Your task to perform on an android device: Open the Trip.com app, I am planning to create a Solo trip plan to Honolulu, Hawaii from Jan. 24, 2024 to Jan. 29, 2024 so I want to Find flights from Detroit to Honolulu, Hawaii for Jan. 24, 2024.
Image 0: 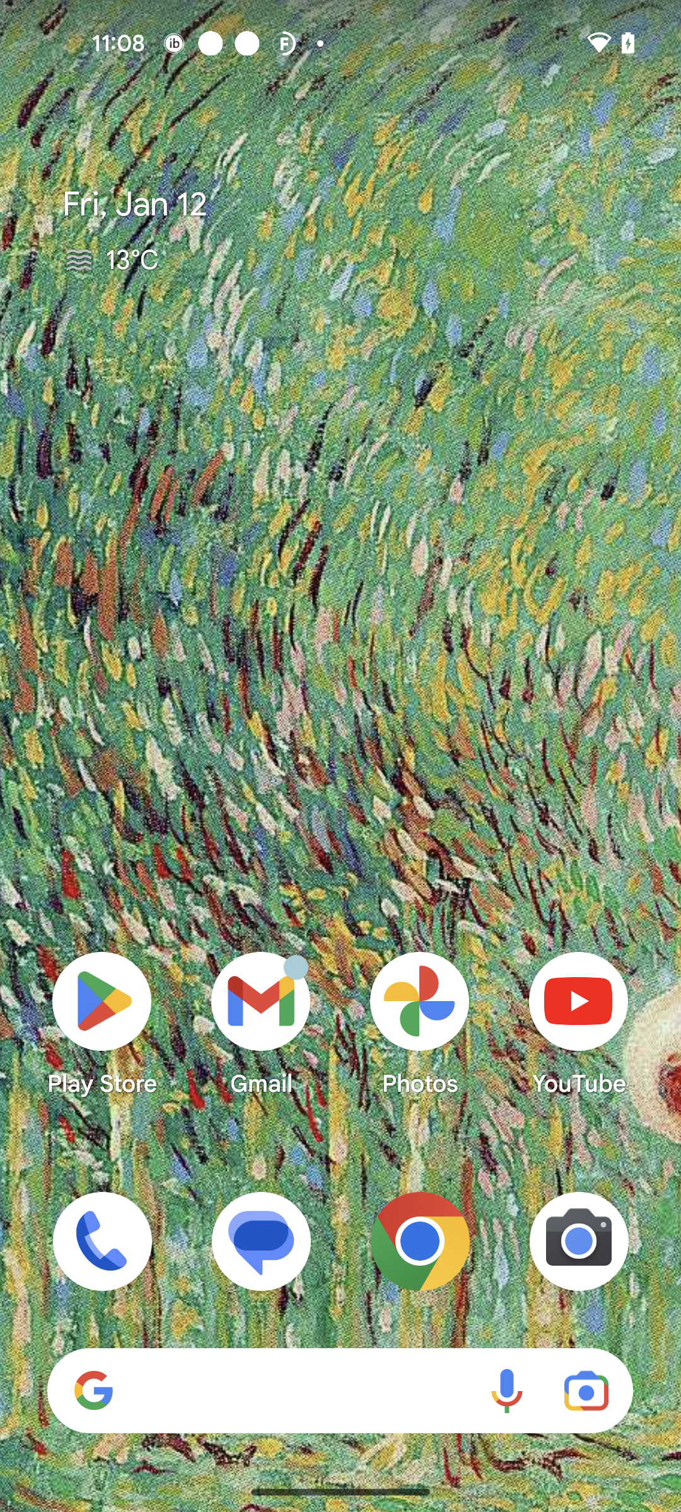
Open the Trip.com app
Step 0: open app "Trip.com"
Image 1: 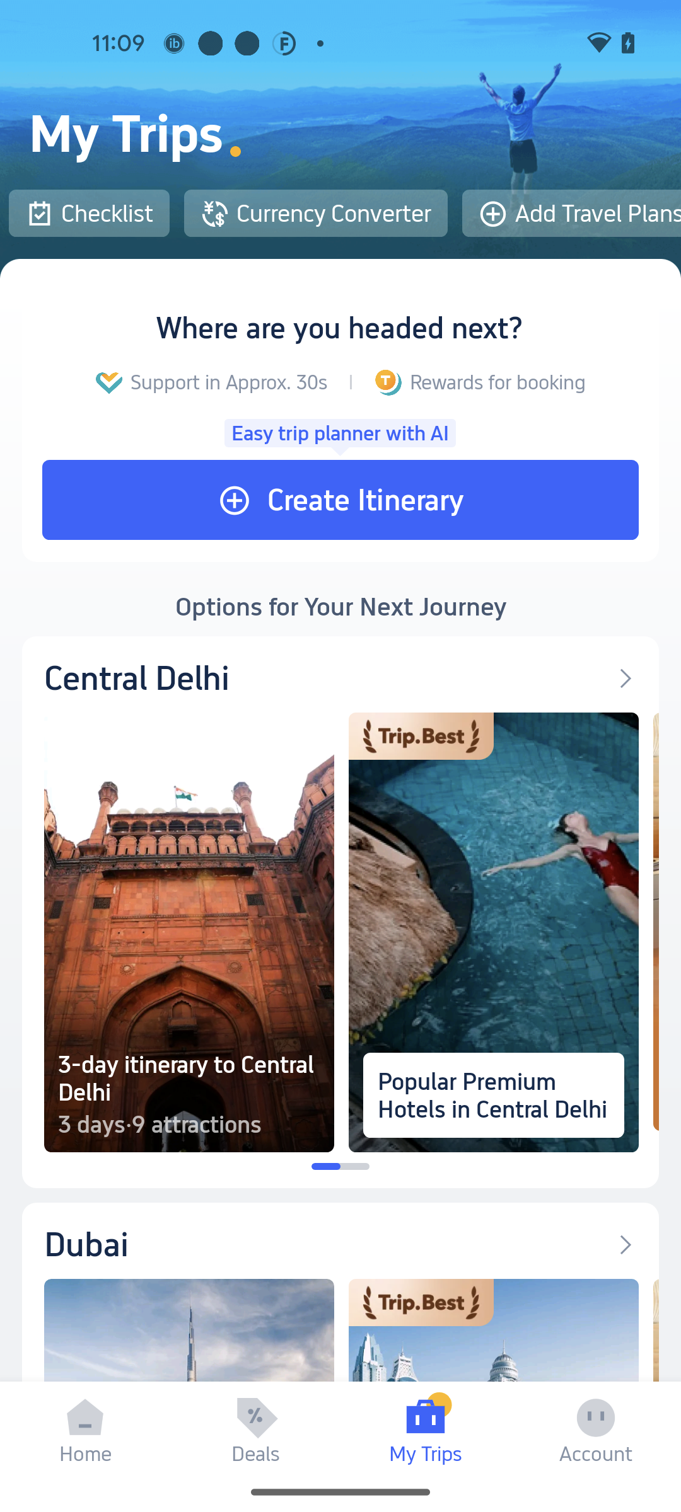
Click on the Add Travel Plans option
Step 1: click (598, 213)
Image 2: 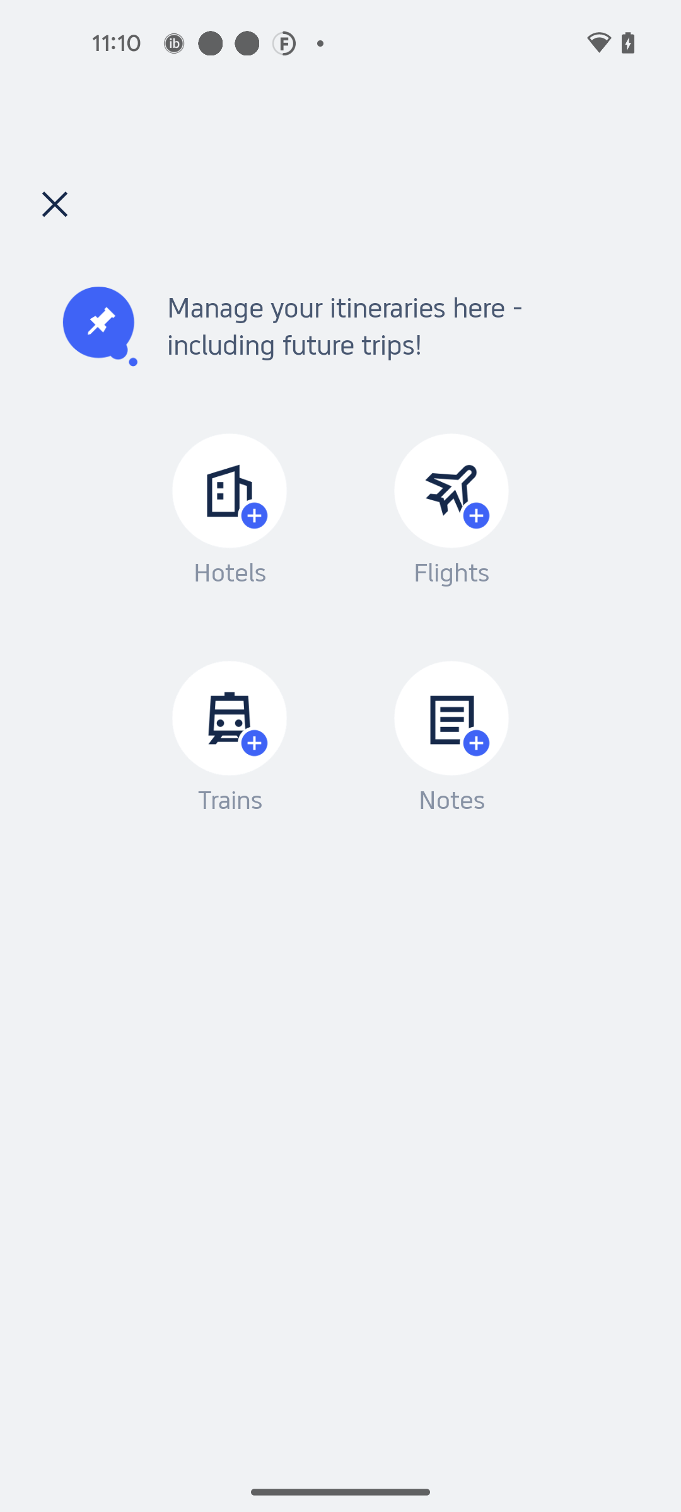
Click on the Flights section
Step 2: click (366, 500)
Image 3: 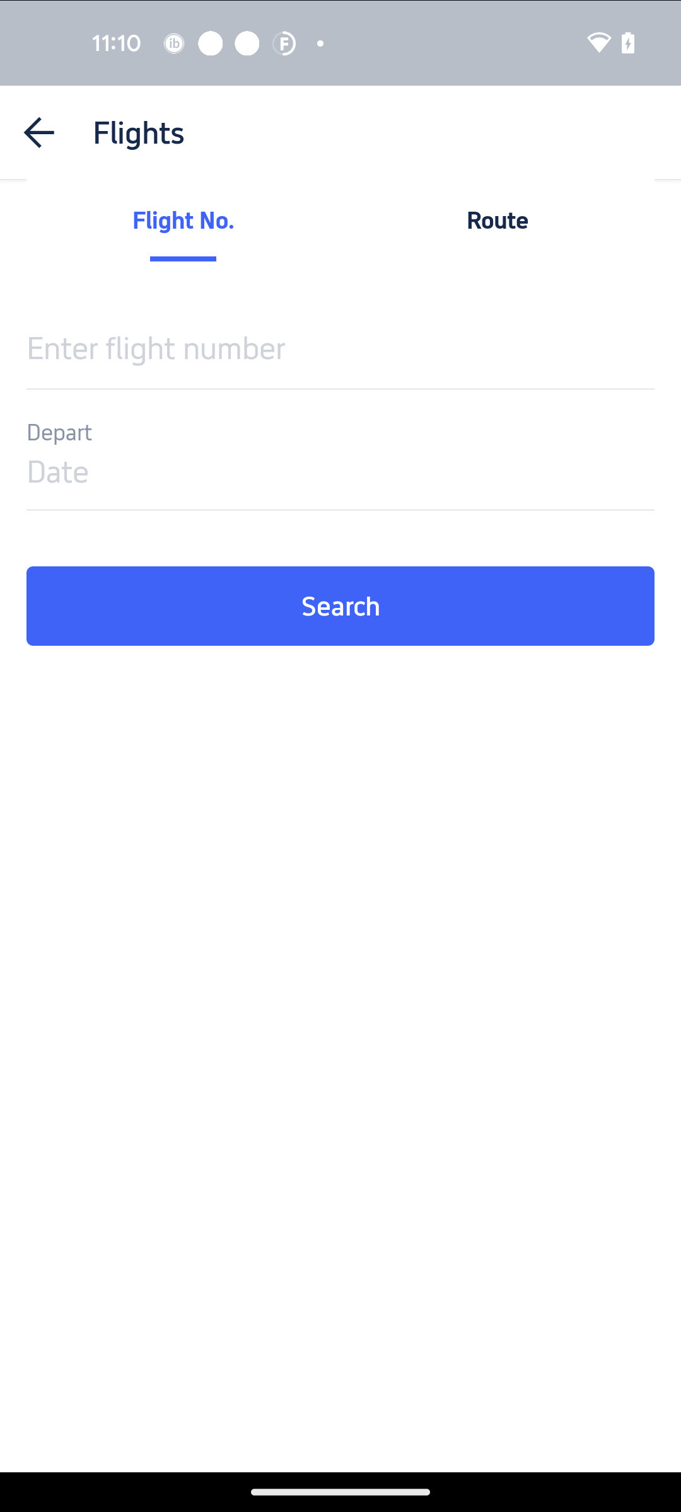
Click on the Route option
Step 3: click (498, 220)
Image 4: 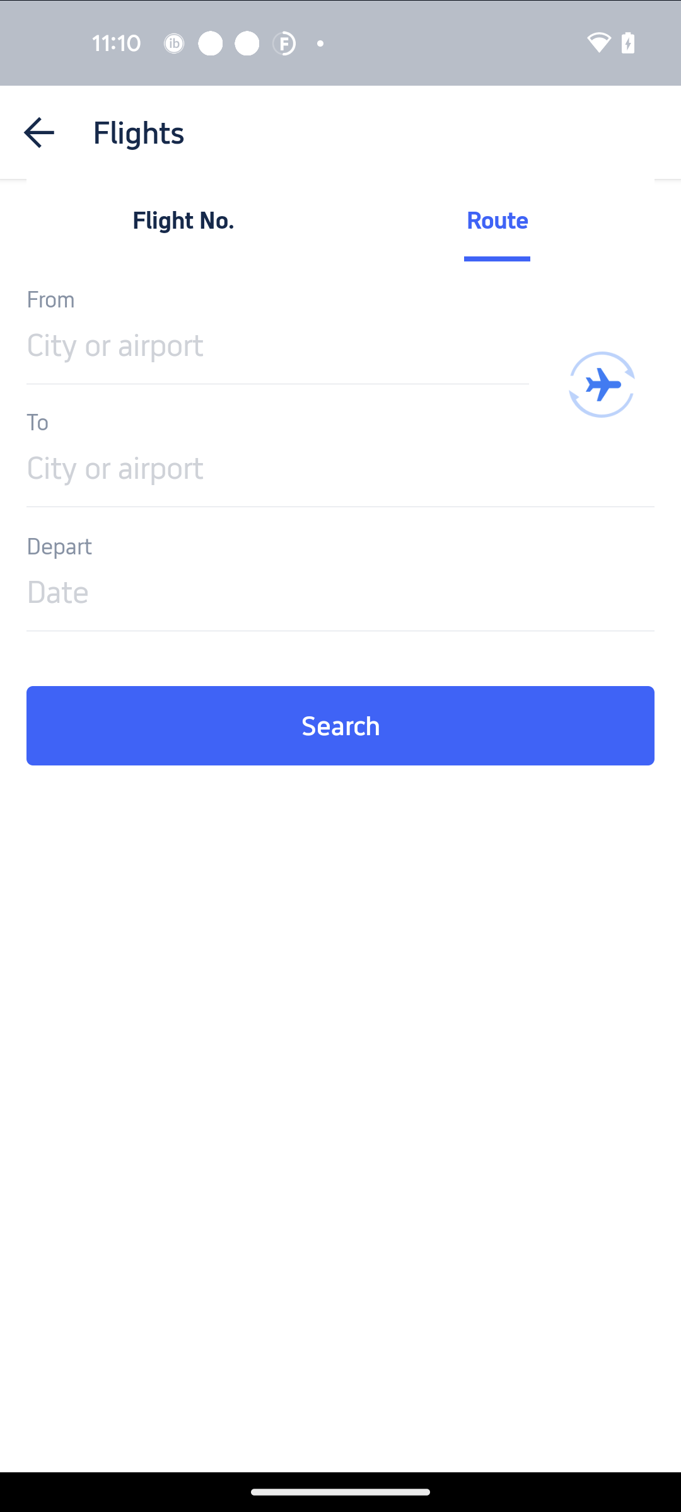
Click on the Text bar under From
Step 4: click (340, 345)
Image 5: 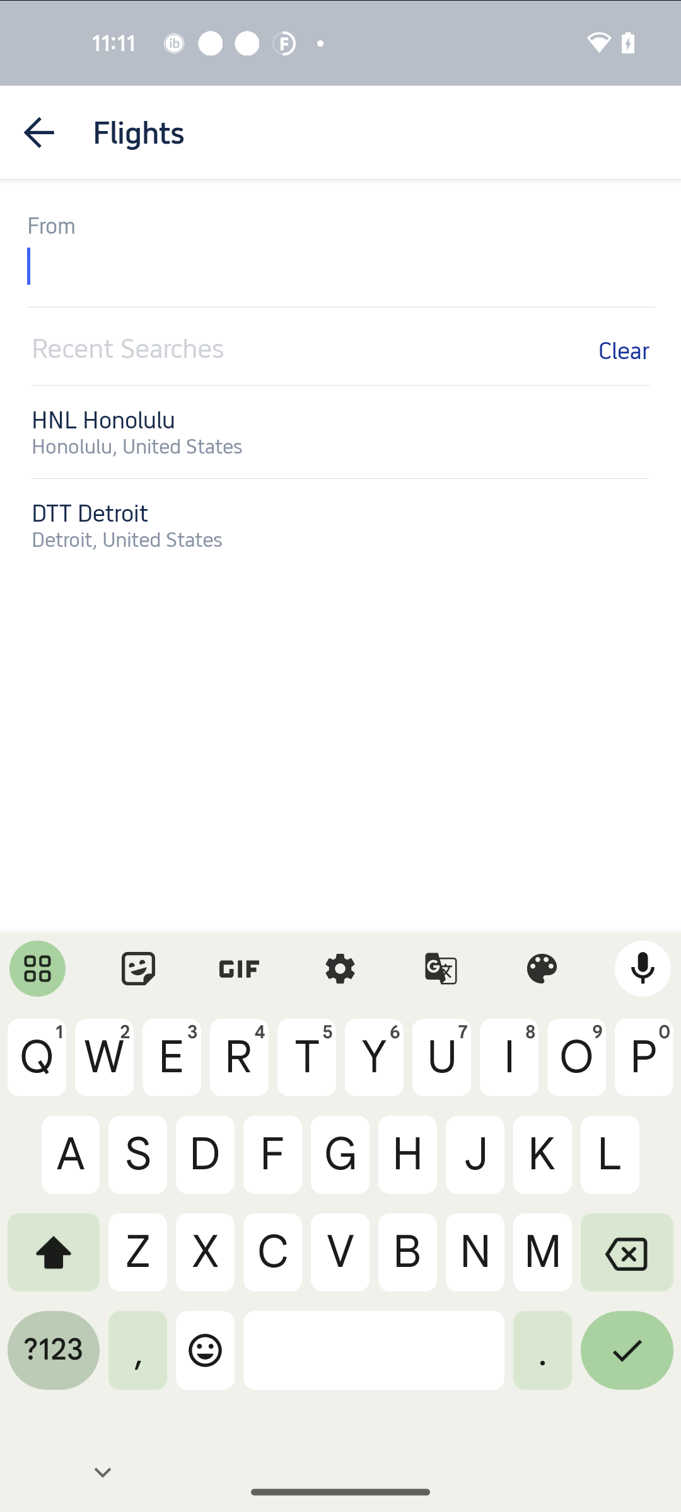
Click on the Detroit option
Step 5: click (340, 513)
Image 8: 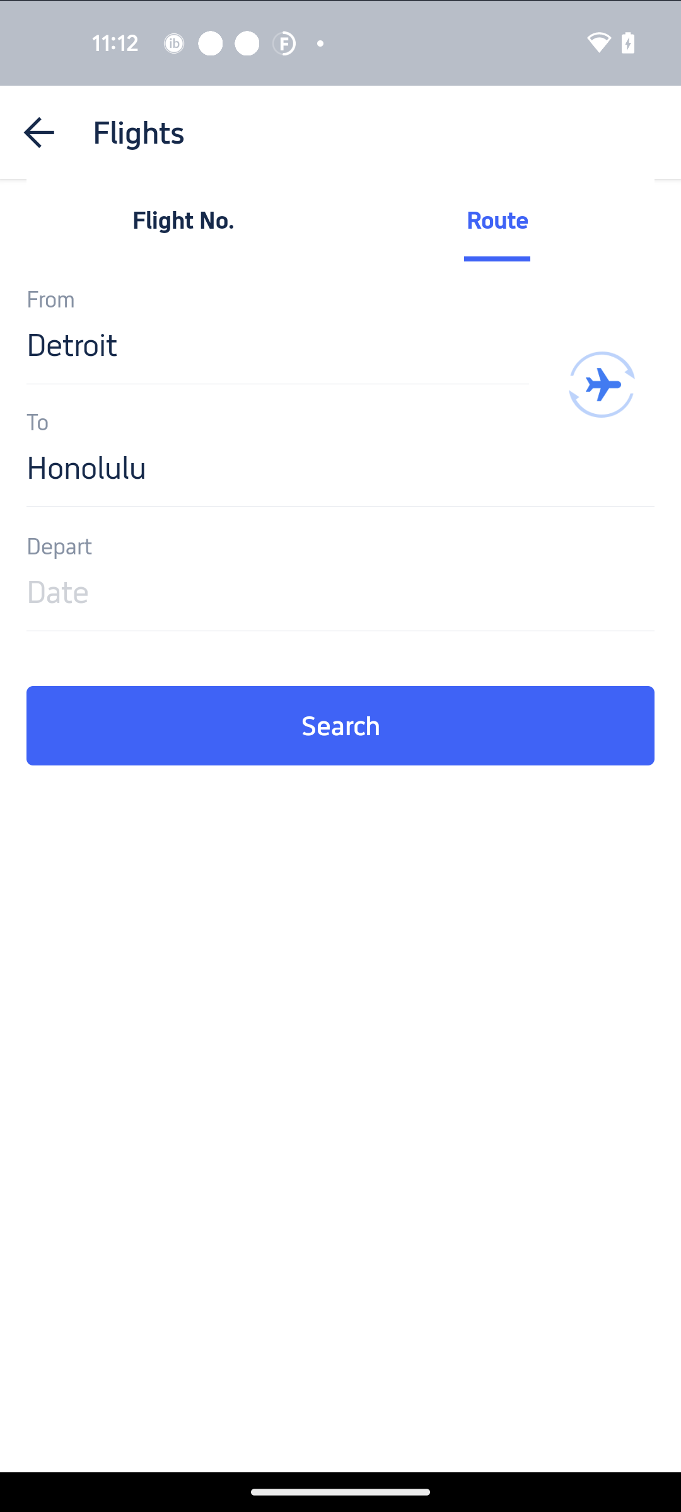
Click on the Depart option
Step 8: click (340, 592)
Image 9: 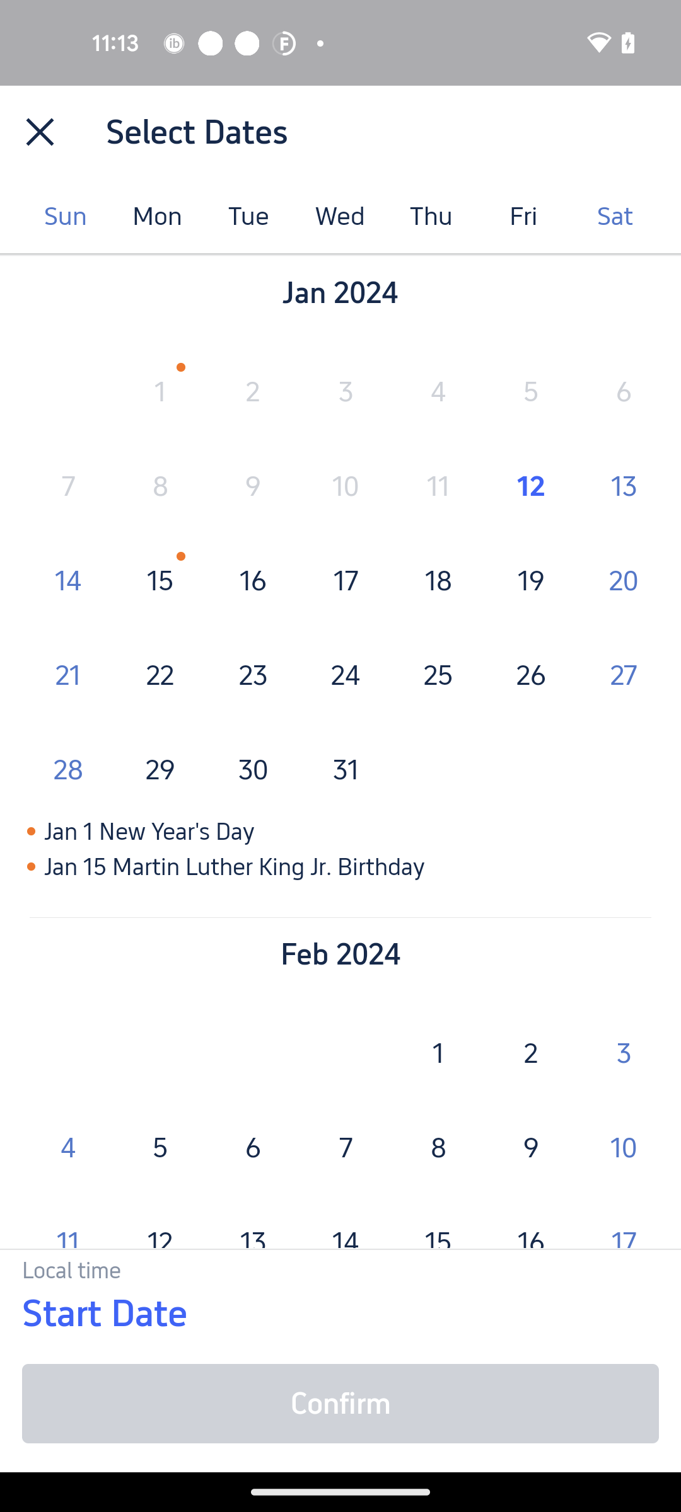
Click on the date Jan. 24, 2024
Step 9: click (346, 675)
Image 10: 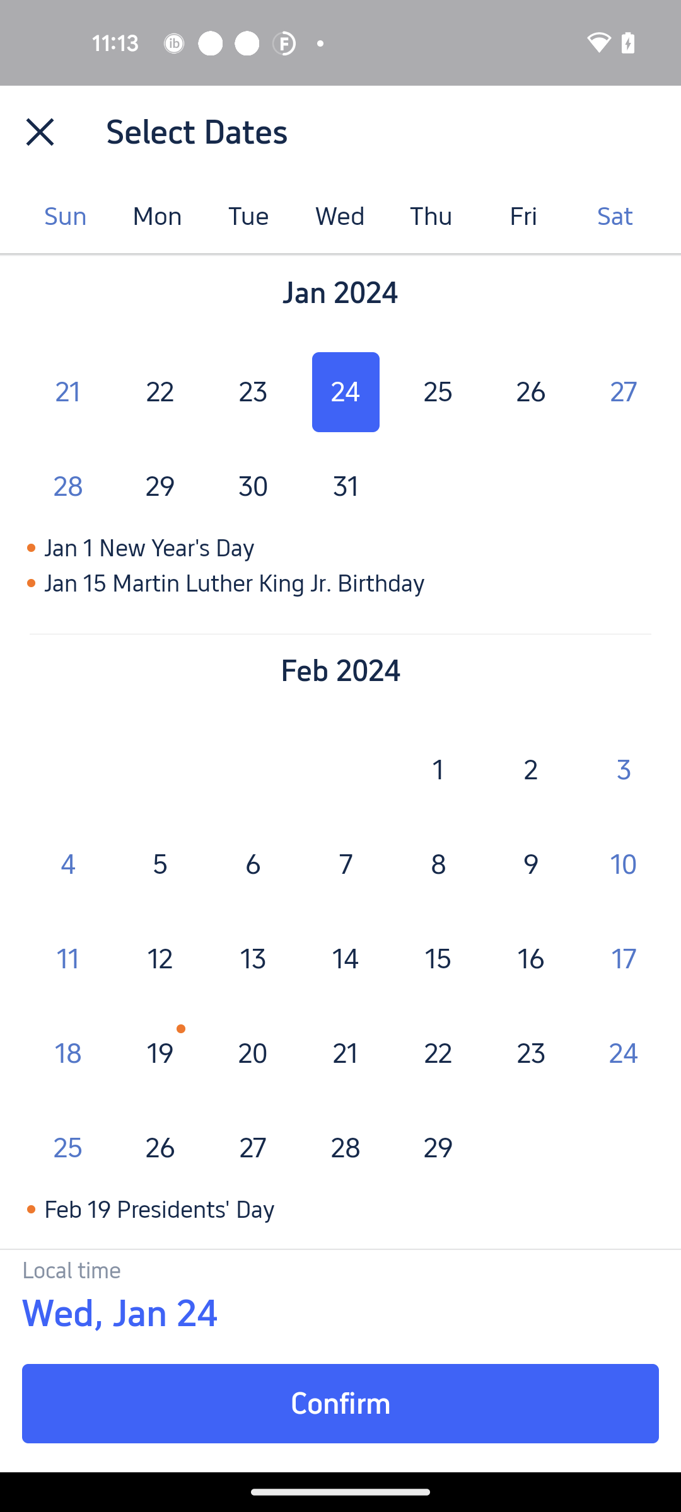
Click on the Confirm button
Step 10: click (340, 1404)
Image 11: 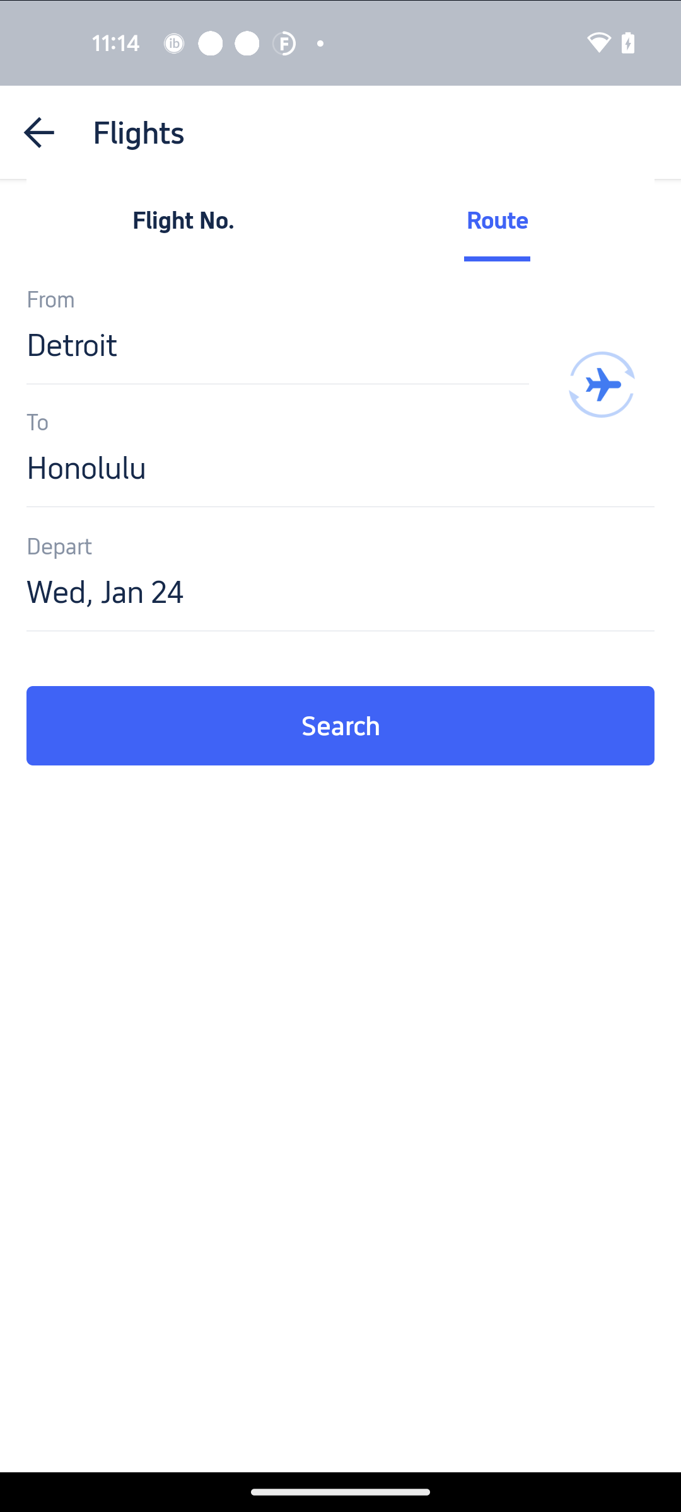
Click on the Search button
Step 11: click (340, 726)
Image 12: 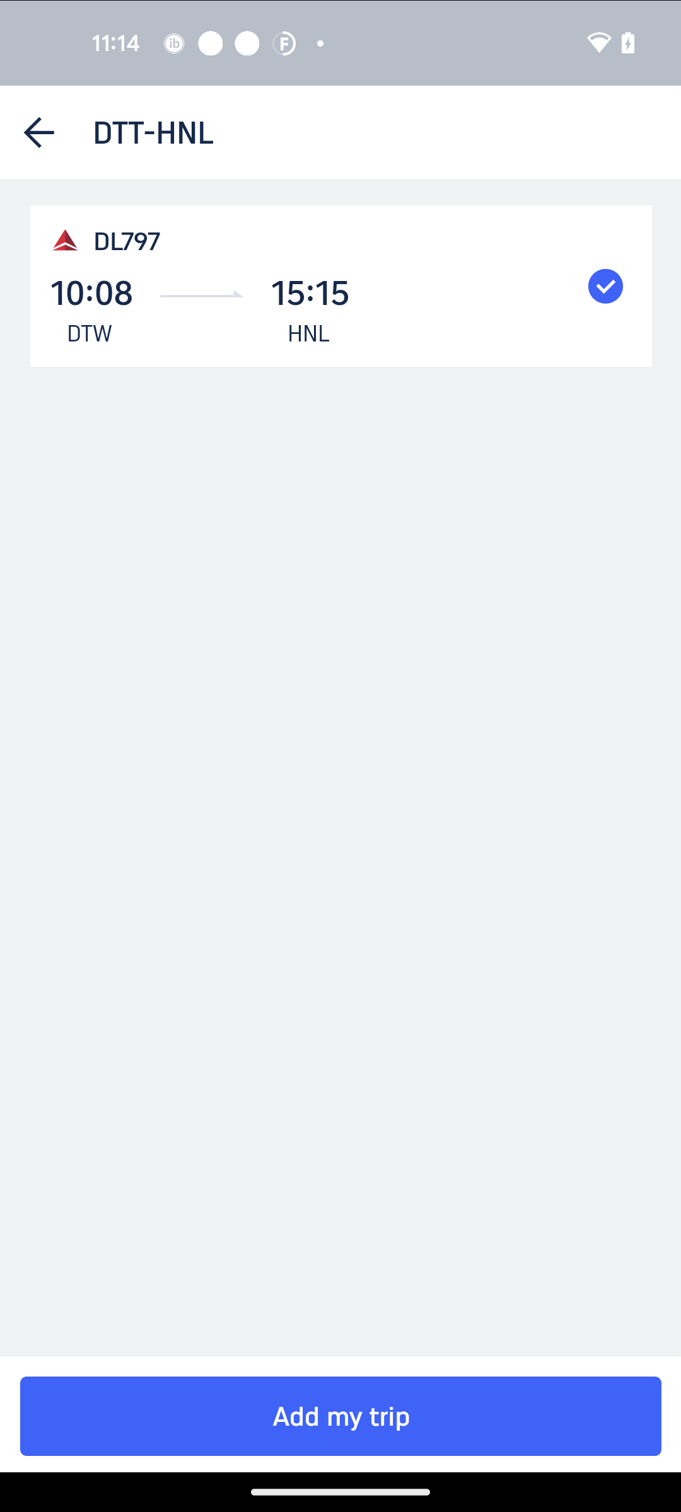
Click on the Add my trip button
Step 12: click (341, 1416)